Your task to perform on an android device: I want to playback this song sung by my wife, so play the recorded audio of 34 seconds in the Recorder app.
Image 0: 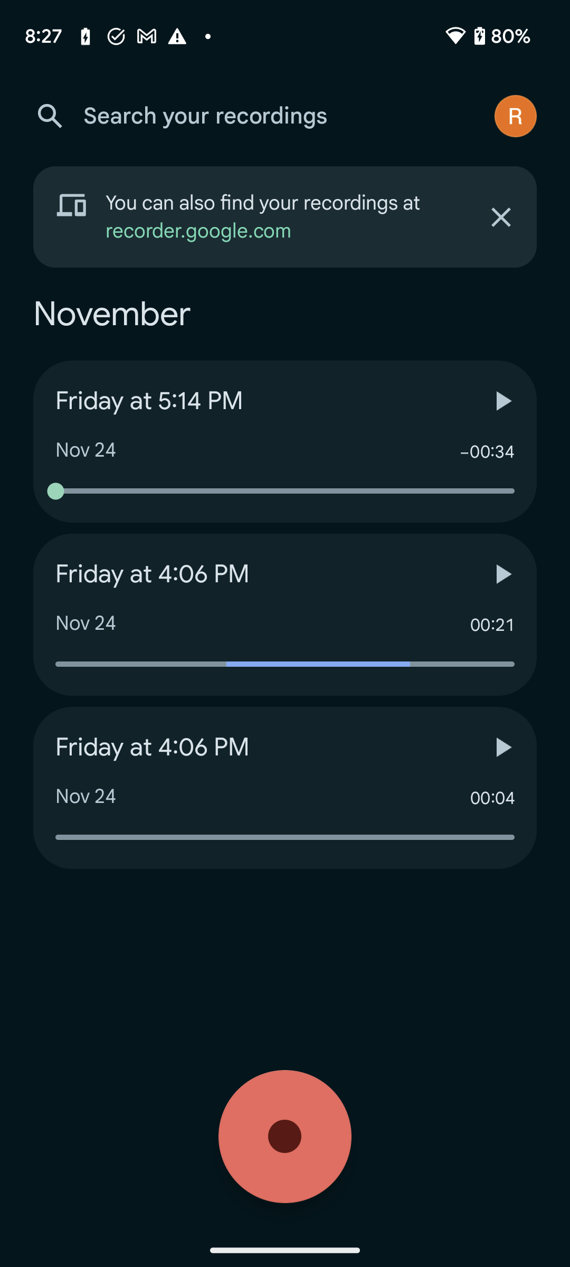
Click on the play icon of the 34 seconds recorded audio.
Step 0: click (503, 400)